Your task to perform on an android device: In the Voice Recorder app record a new audio and save it and add a title as Office Work 
Image 0: 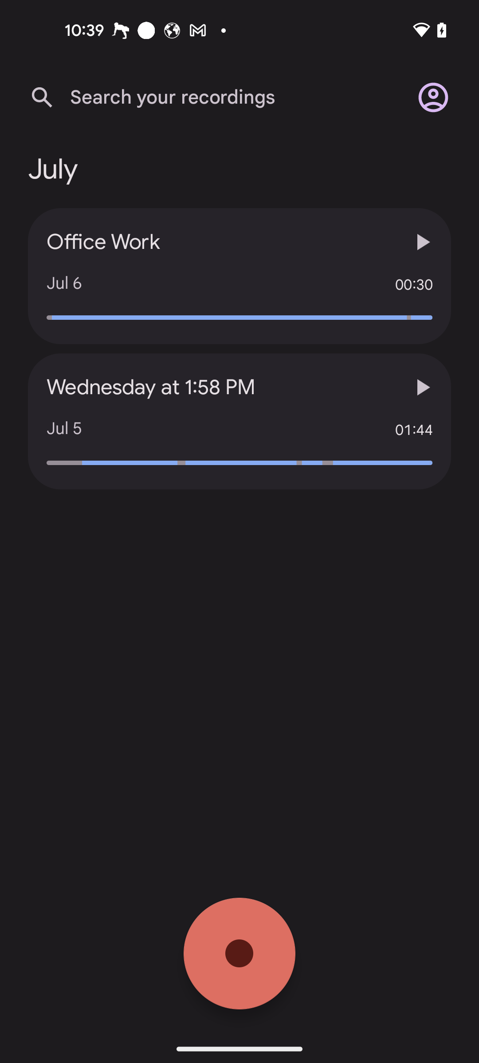
Open Voice Recorder app
Step 0: open app "Voice Recorder"
Image 1: 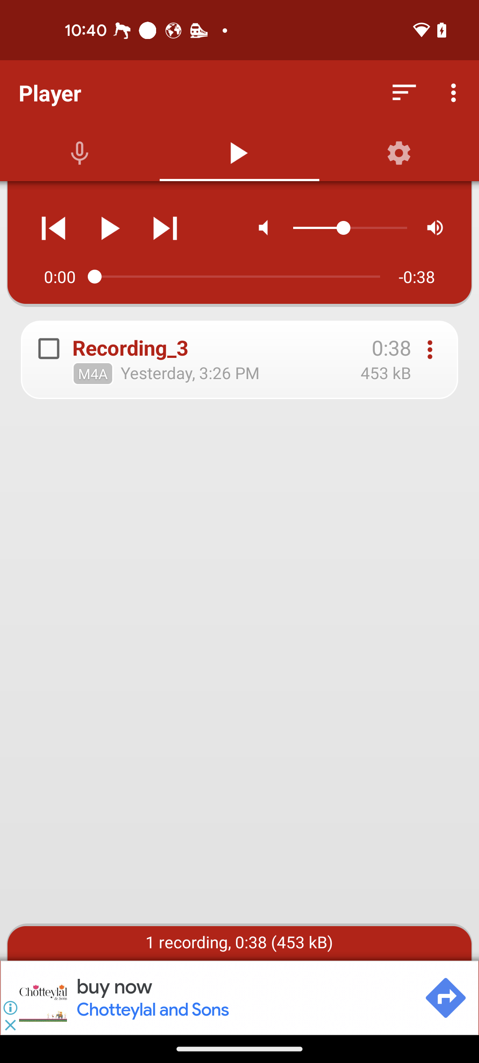
Go to the recording section
Step 1: click (79, 152)
Image 2: 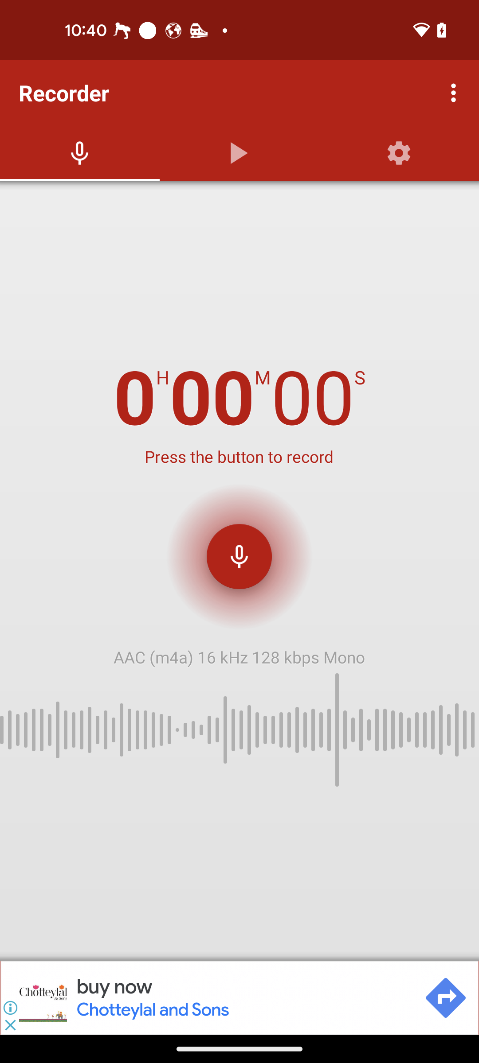
Click on the recording button
Step 2: click (239, 556)
Image 3: 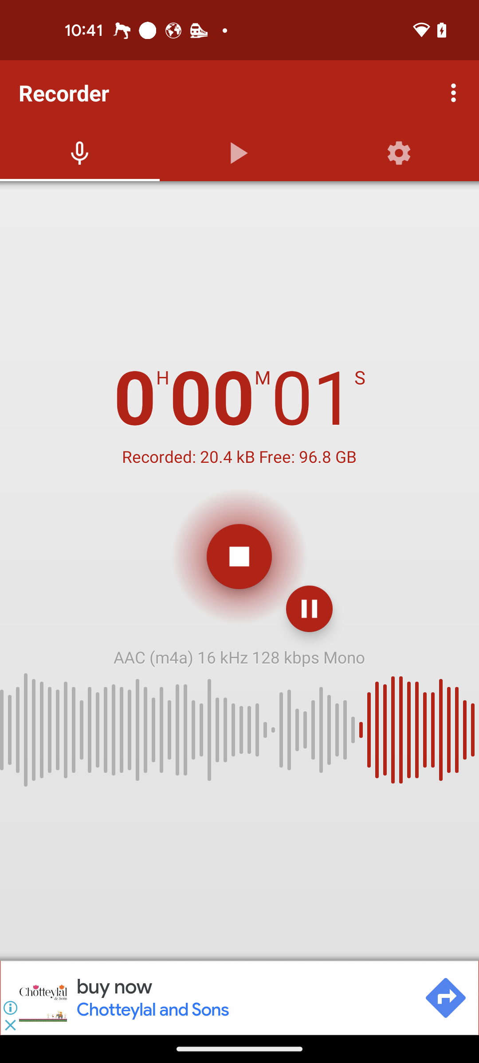
Click on the Stop button
Step 3: click (239, 556)
Image 4: 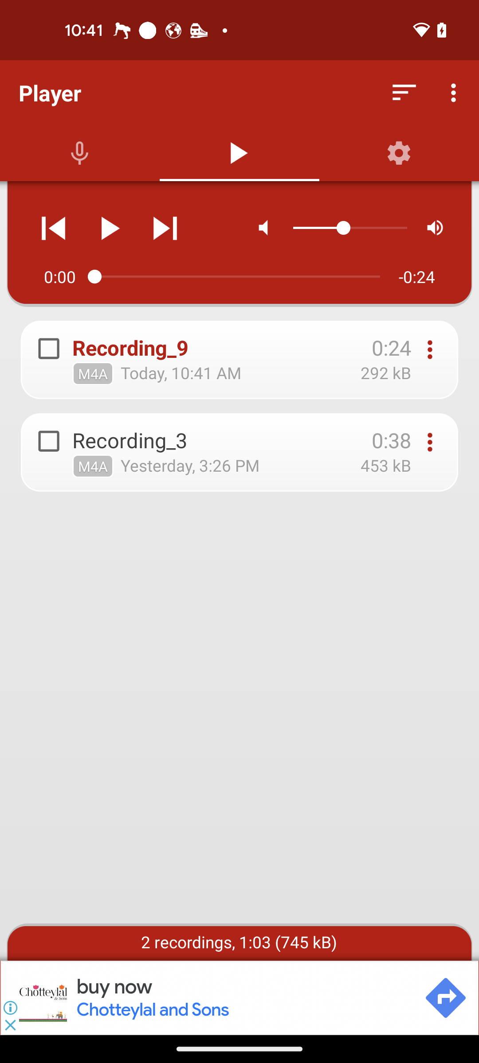
Click on the three dots of Recording_9
Step 4: click (430, 349)
Image 5: 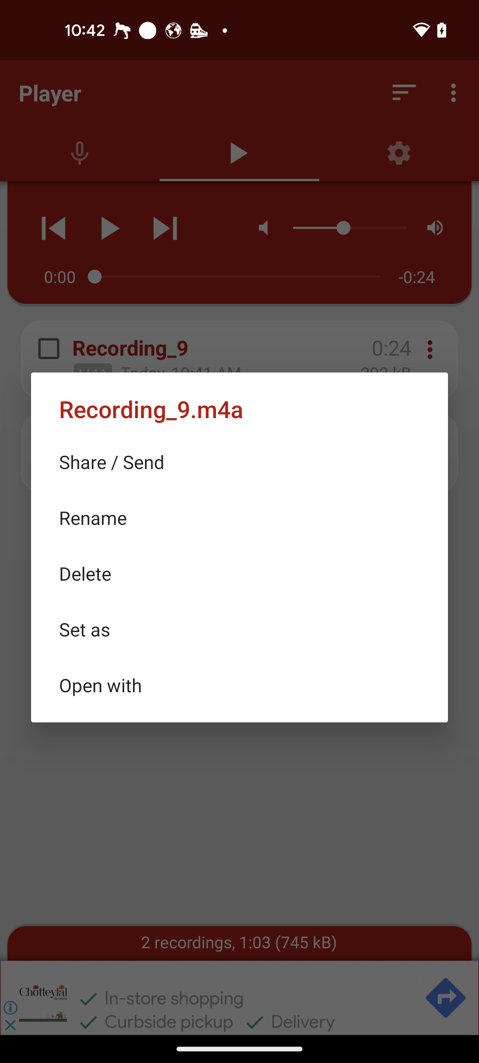
Click on Rename option
Step 5: click (239, 517)
Image 6: 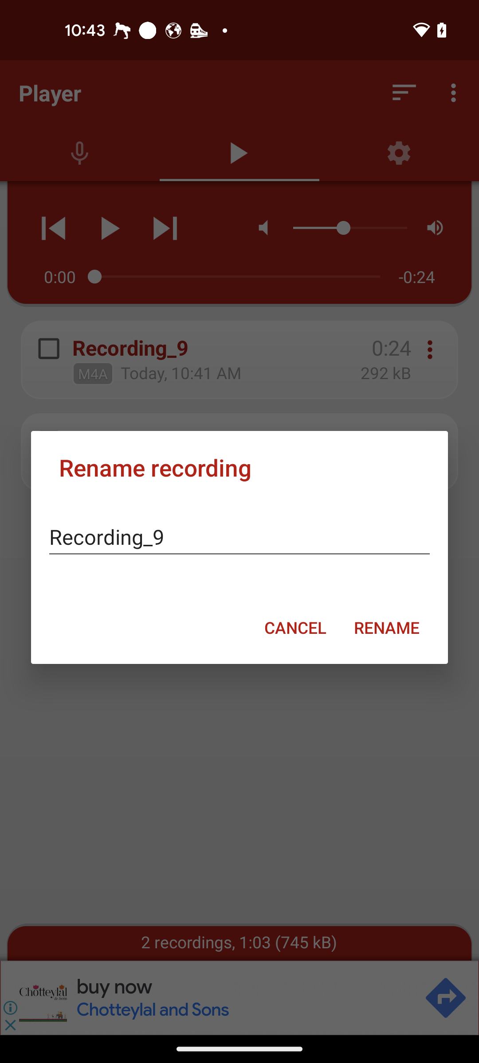
Click on Recording_9
Step 6: click (239, 537)